Your task to perform on an android device: Filter the search for smart home products by the HOD health&home brand on the Joom app.
Image 0: 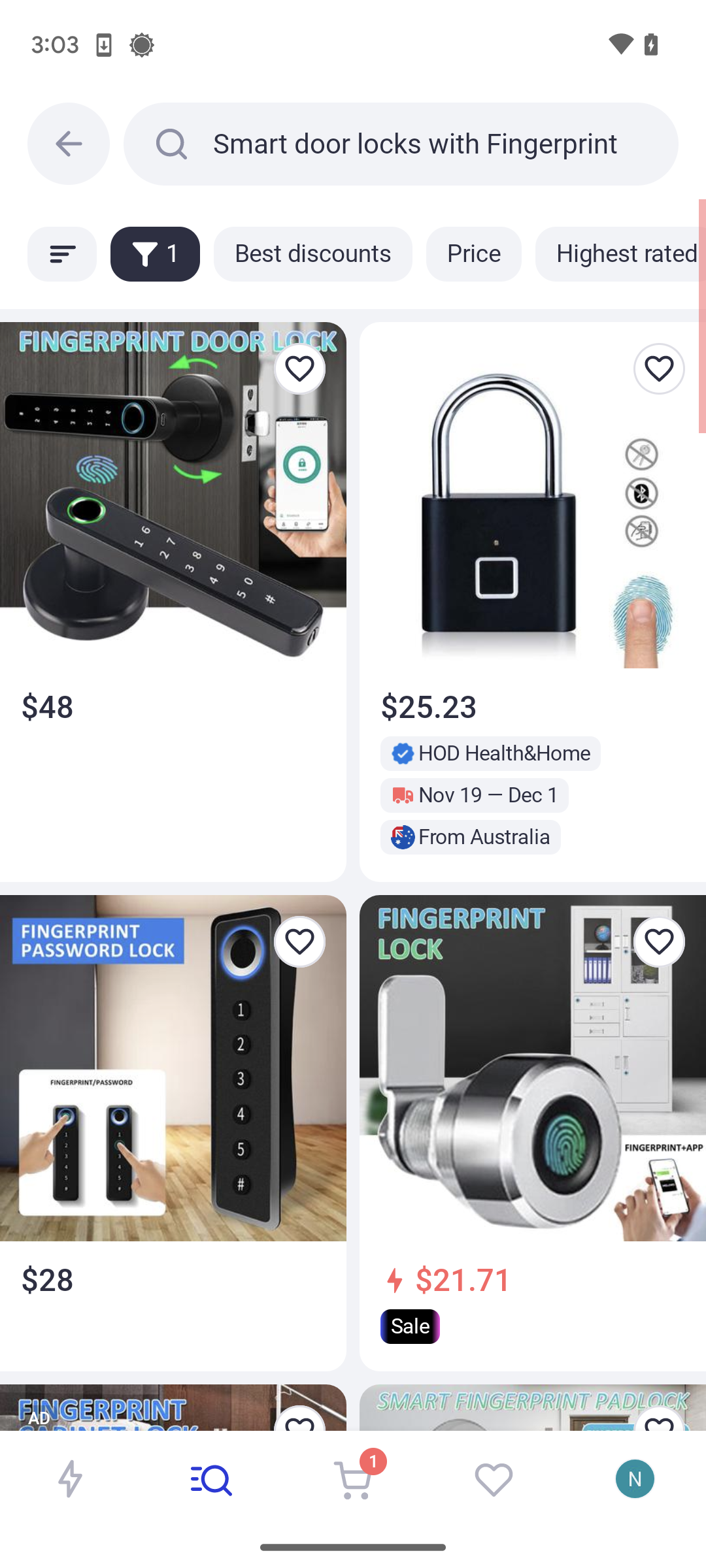
Click on the filters icon below the search bar.
Step 0: click (155, 253)
Image 1: 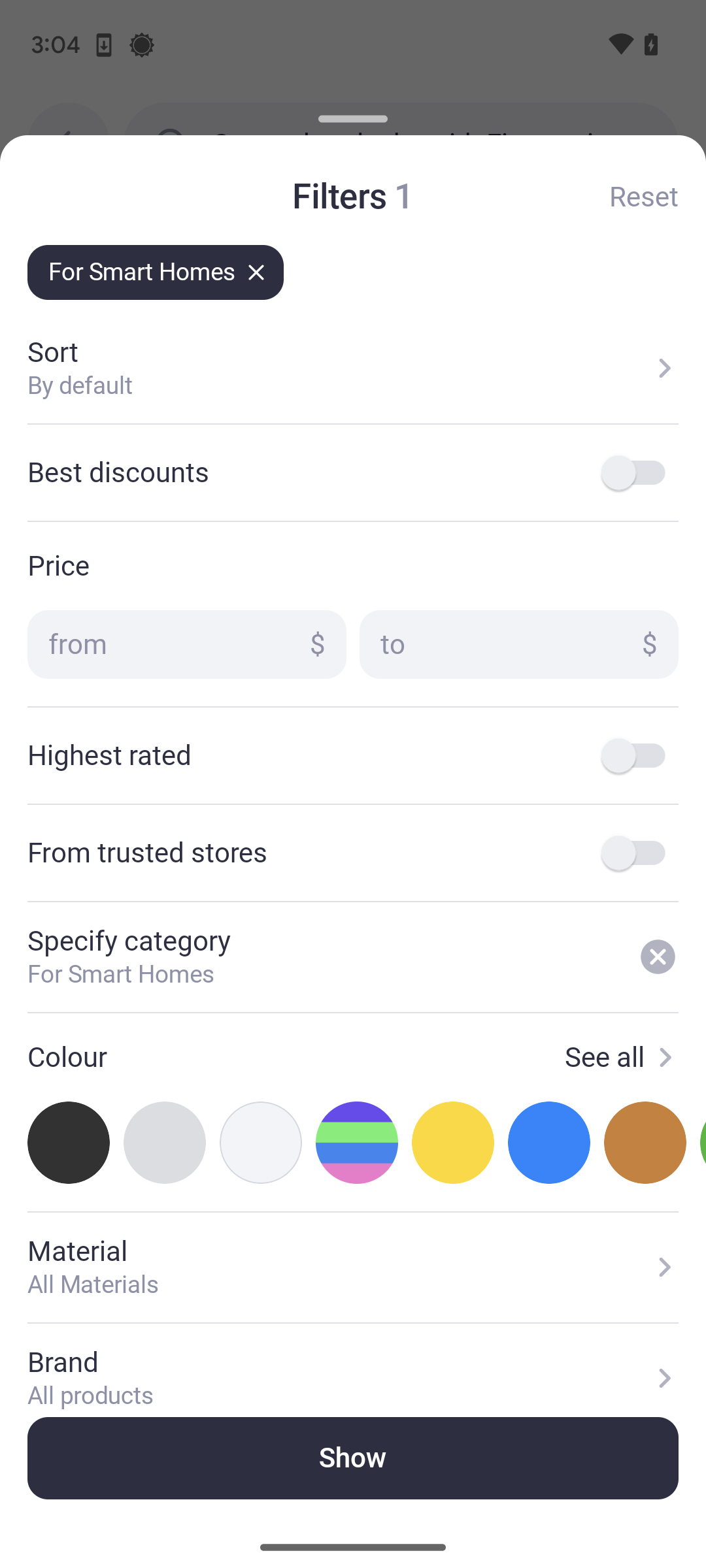
Click on the Brand tab.
Step 1: click (353, 1378)
Image 2: 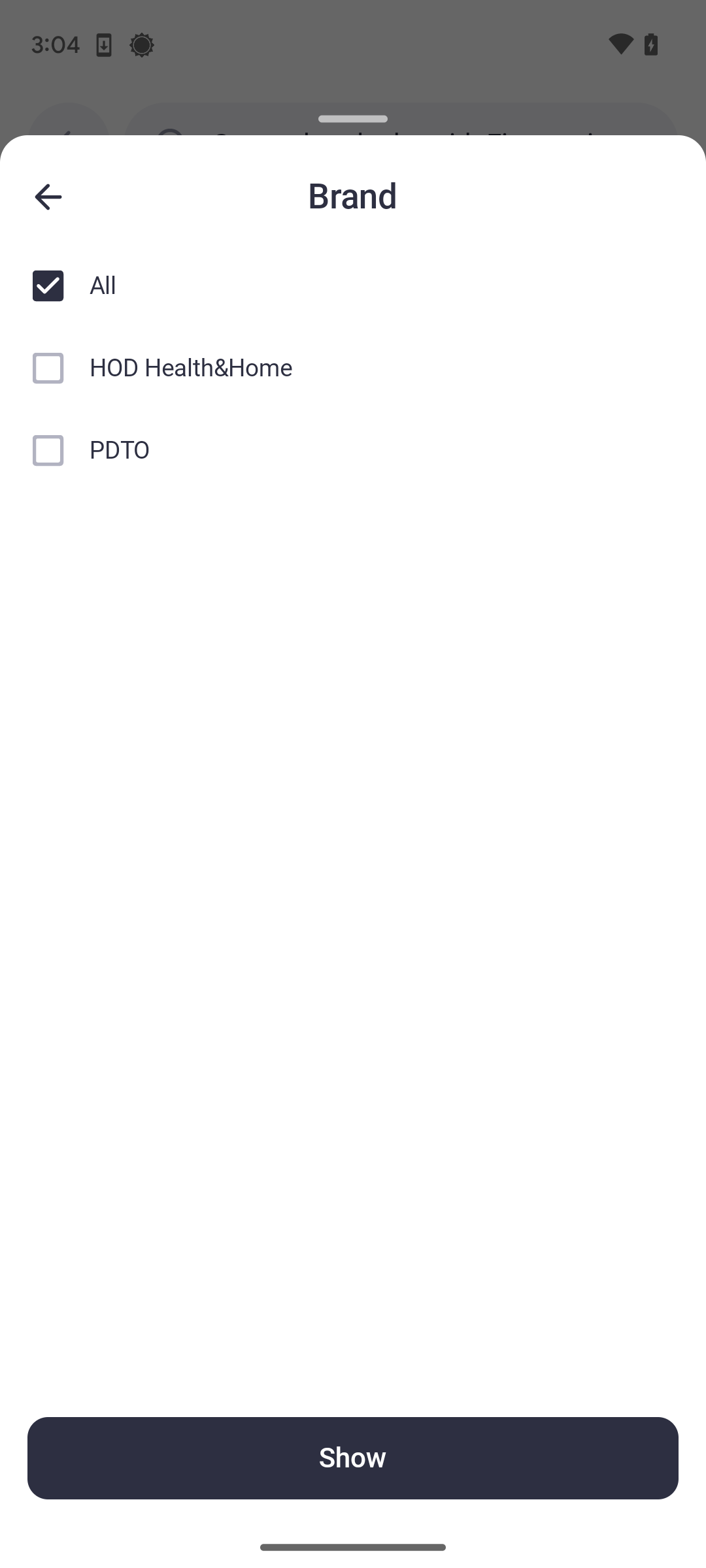
Select the brand: HOD health&home.
Step 2: click (353, 368)
Image 3: 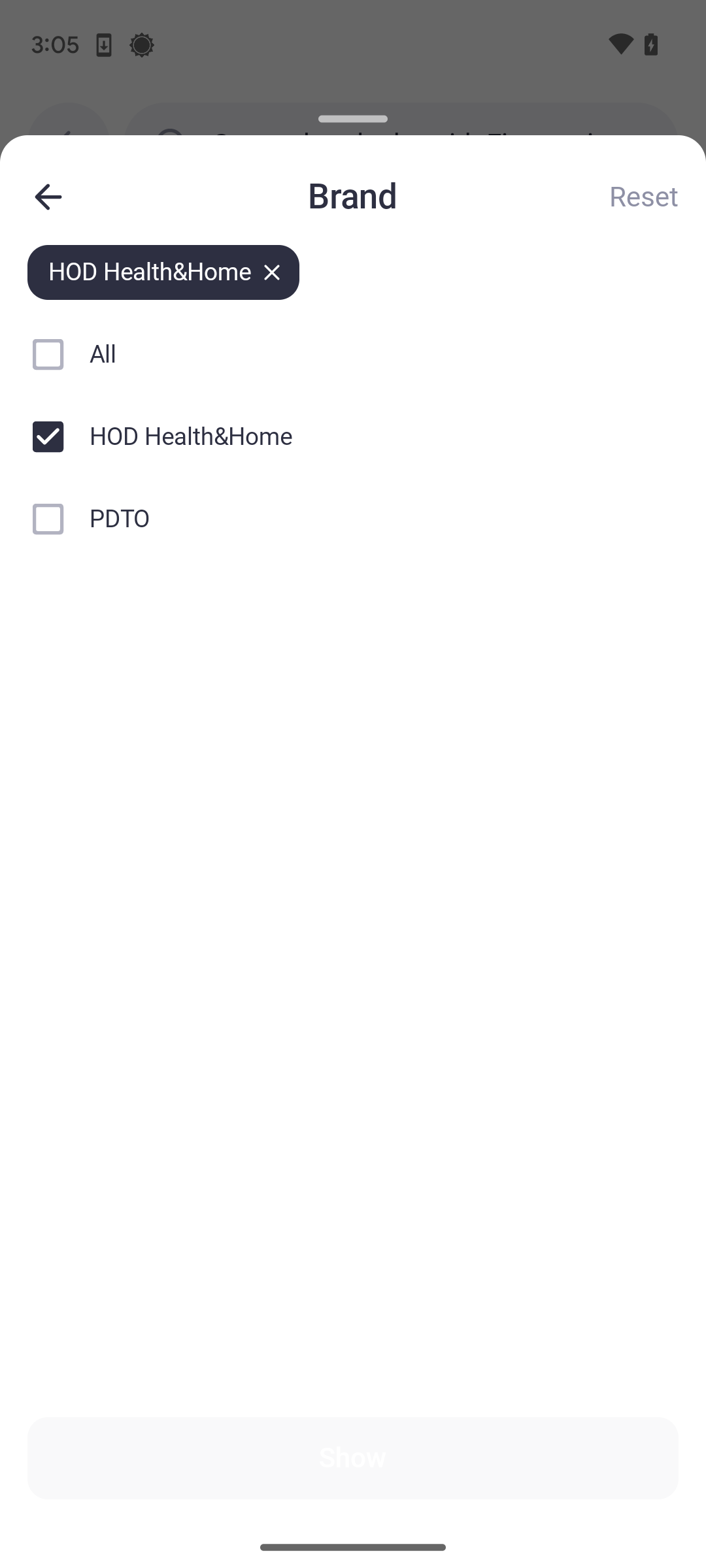
Select the brand: HOD health&home.
Step 3: wait
Image 4: 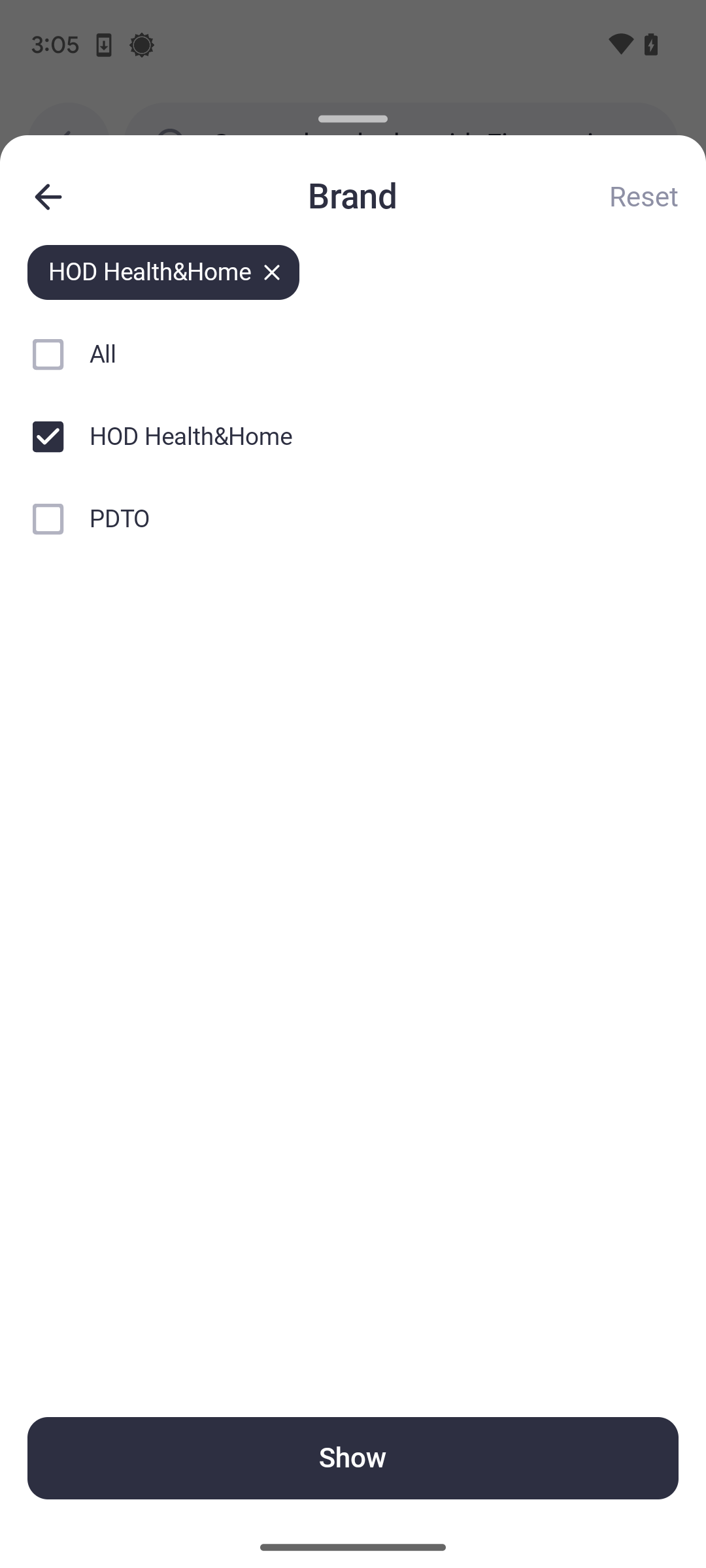
Click on the Show tab at the bottom of the screen. 
Step 4: click (352, 1458)